Your task to perform on an android device: Set an alarm for 5:30 AM in the Clock app. 
Image 0: 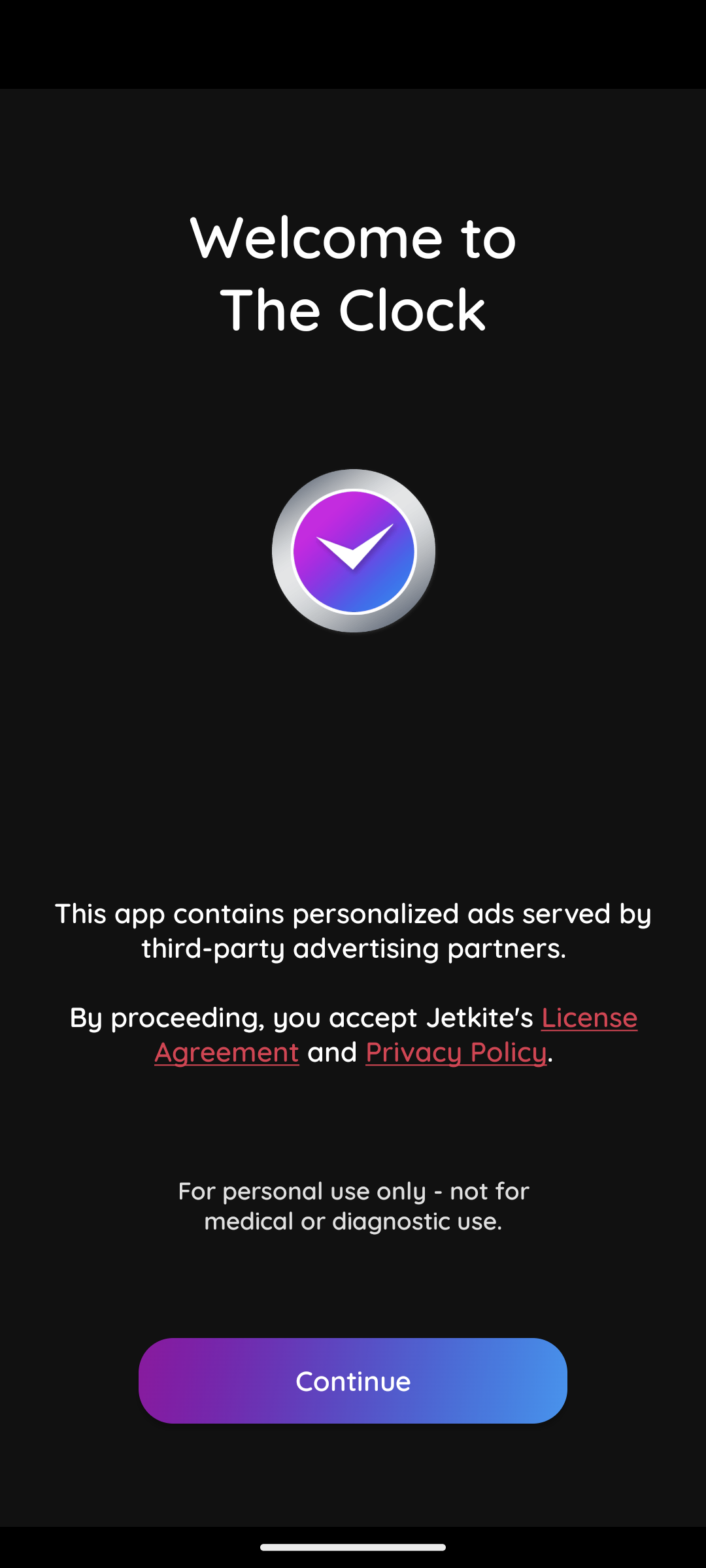
Open the Clock app
Step 0: open app "Clock"
Image 1: 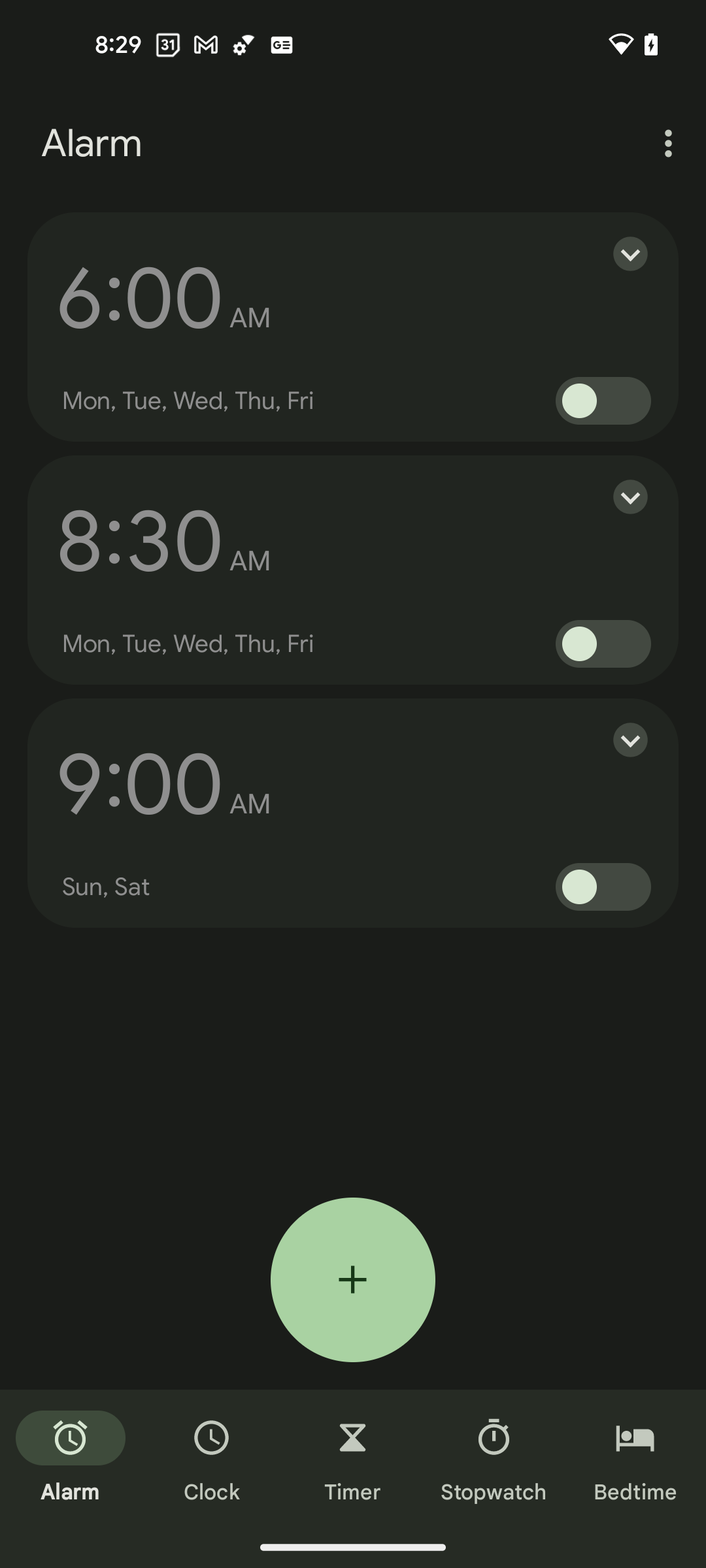
Add a new alarm
Step 1: click (353, 1279)
Image 2: 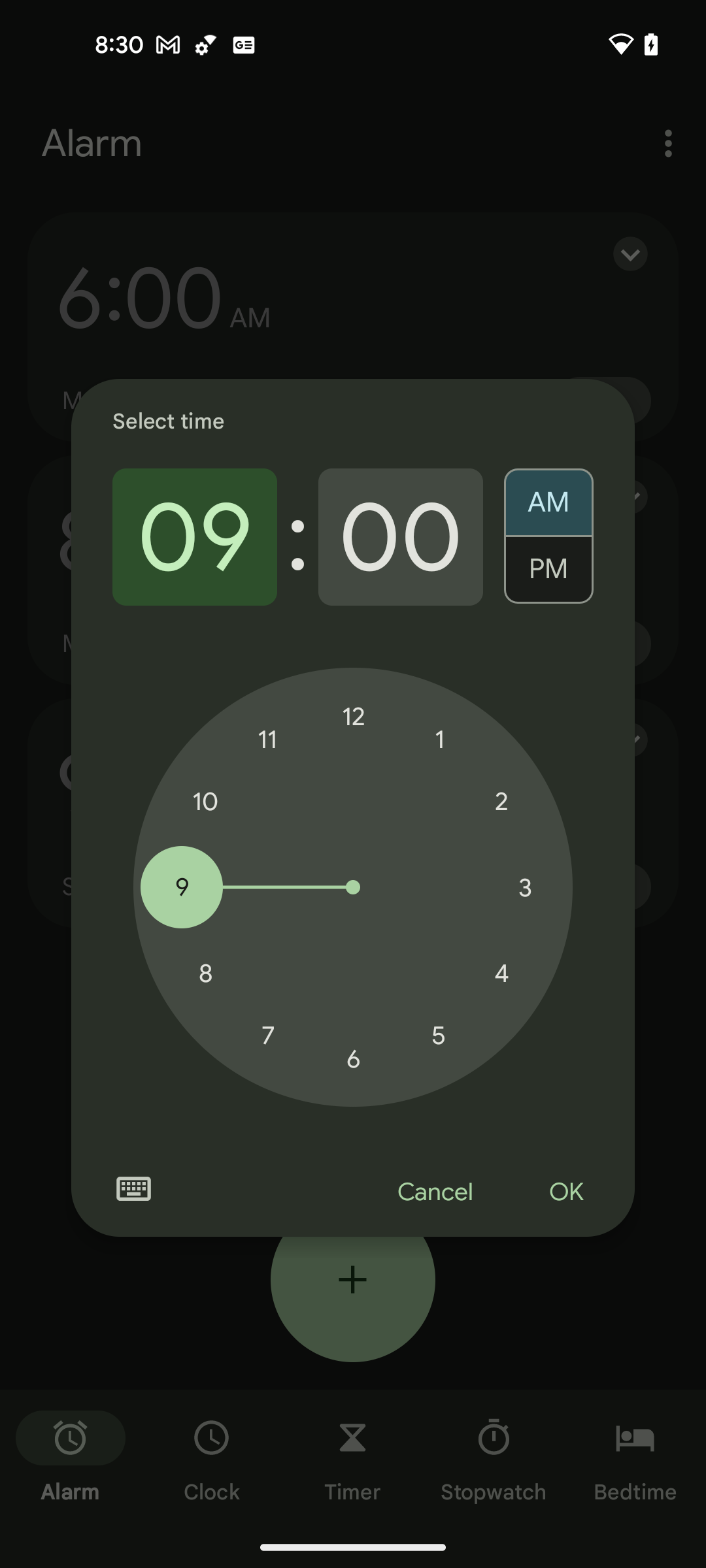
Set the hours to 5
Step 2: click (439, 1035)
Image 3: 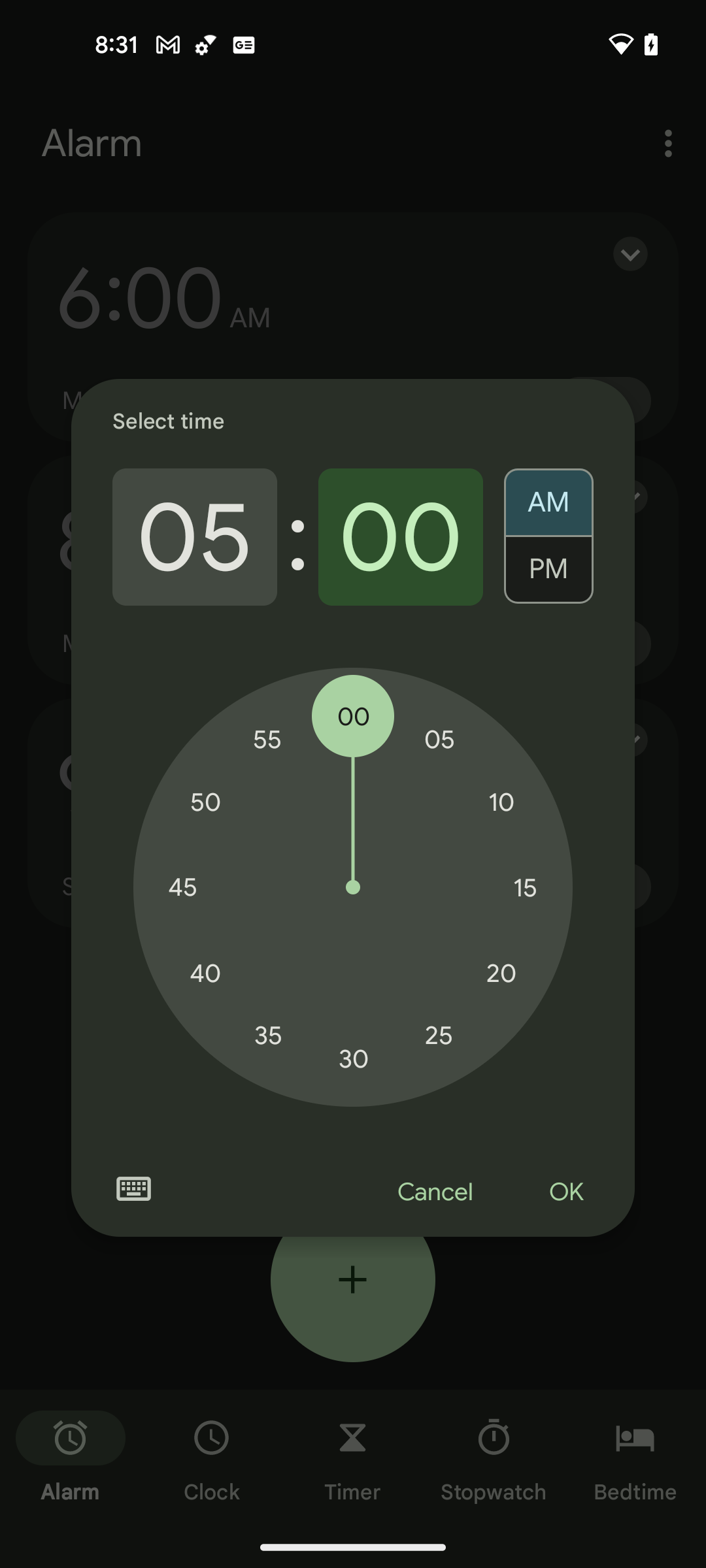
Set the minutes to 30
Step 3: click (353, 1058)
Image 4: 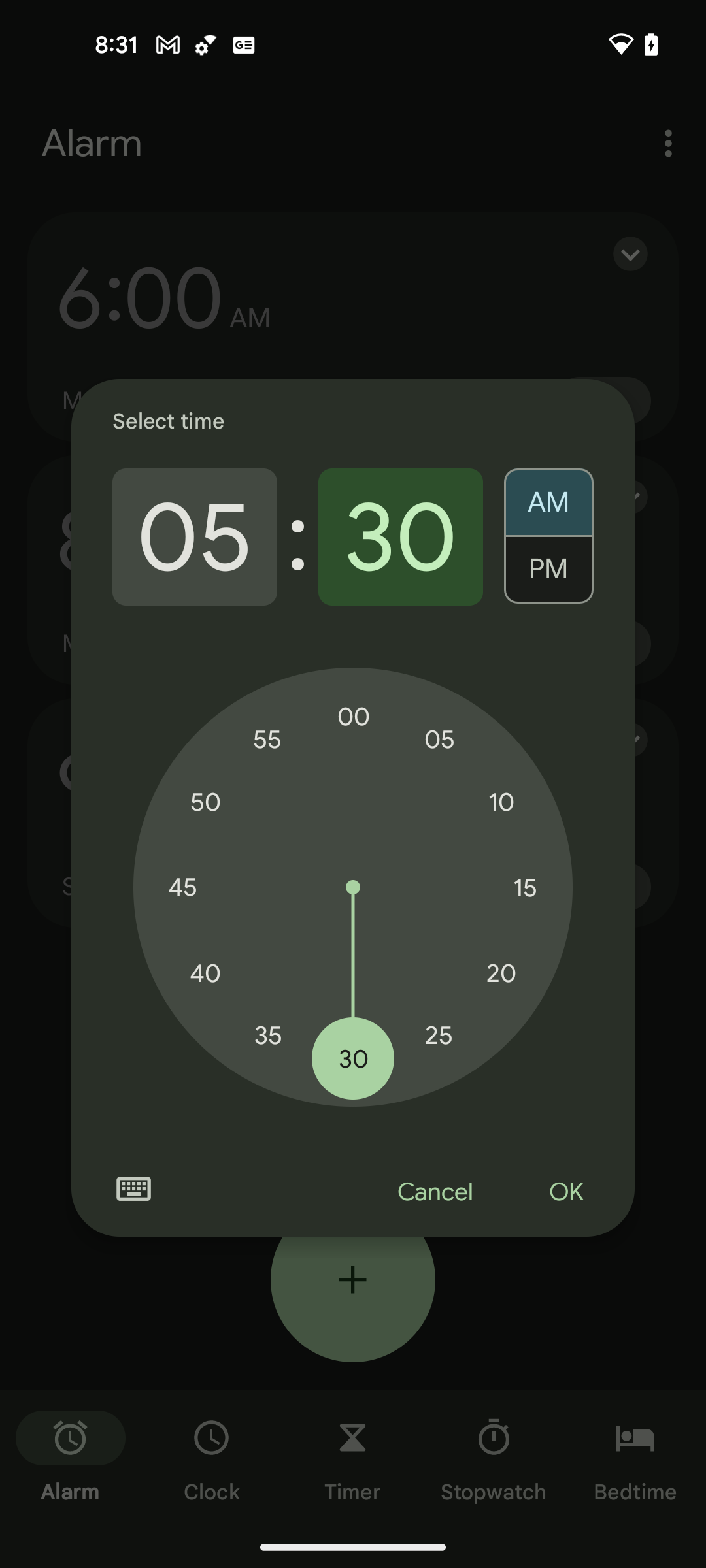
Click on the OK button at the bottom right corner of the pop up
Step 4: click (565, 1192)